Your task to perform on an android device: I would like to start tracking my activities and how many calories I have gained
Image 0: 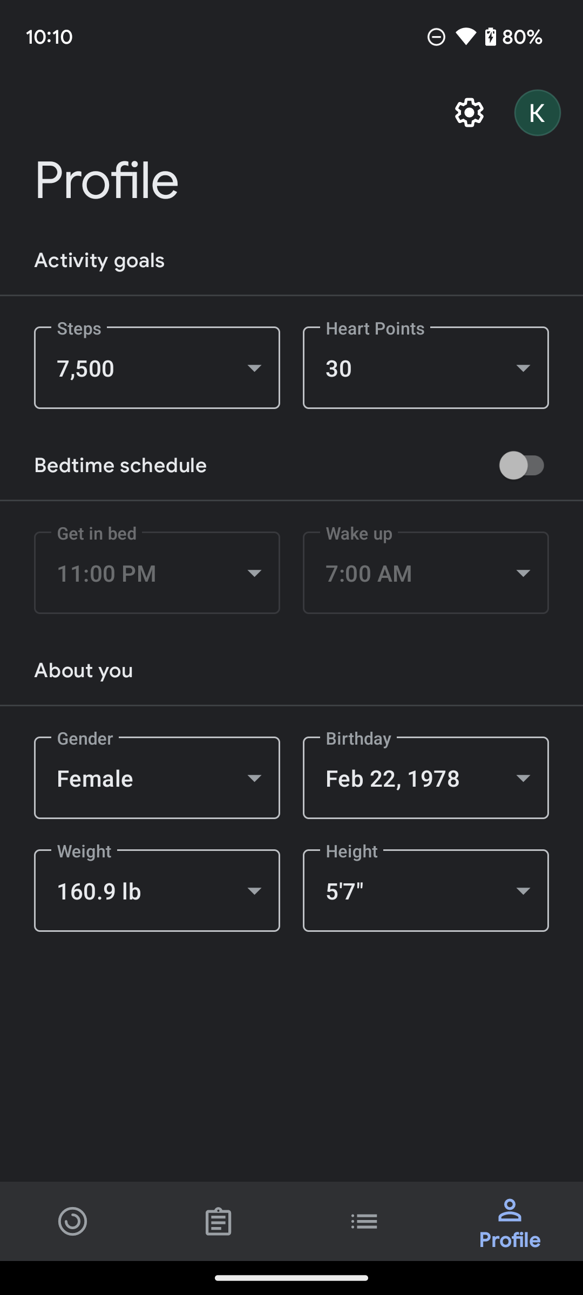
Click on the Home icon at the bottom left of the screen
Step 0: click (73, 1221)
Image 1: 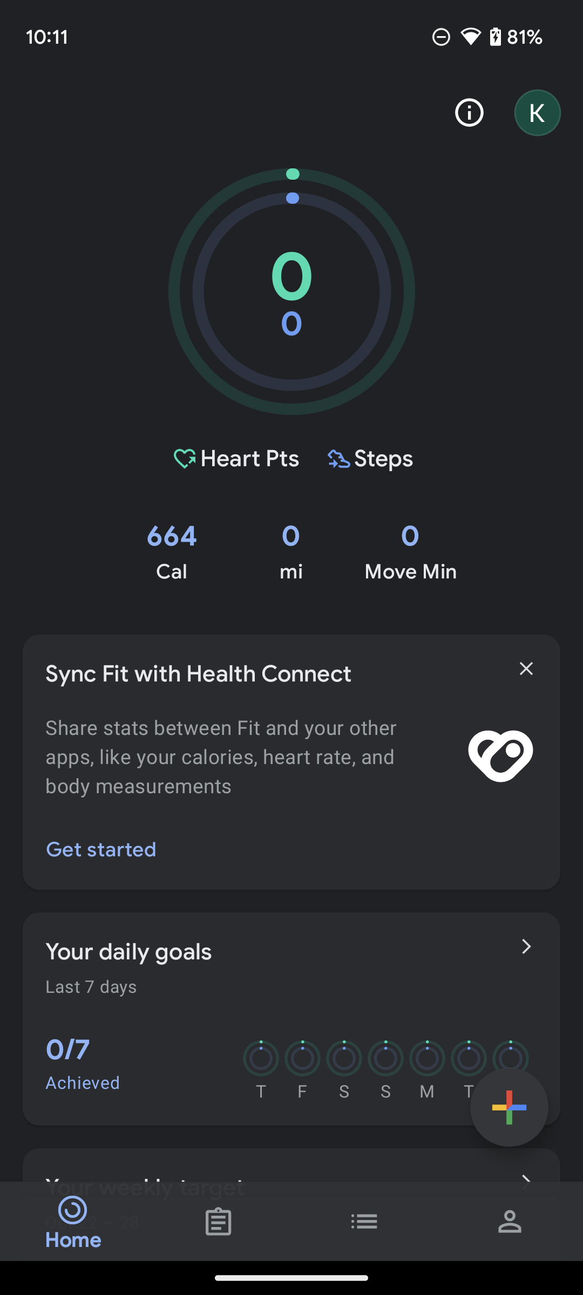
Click on the Plus icon button at the right of the screen
Step 1: click (509, 1107)
Image 2: 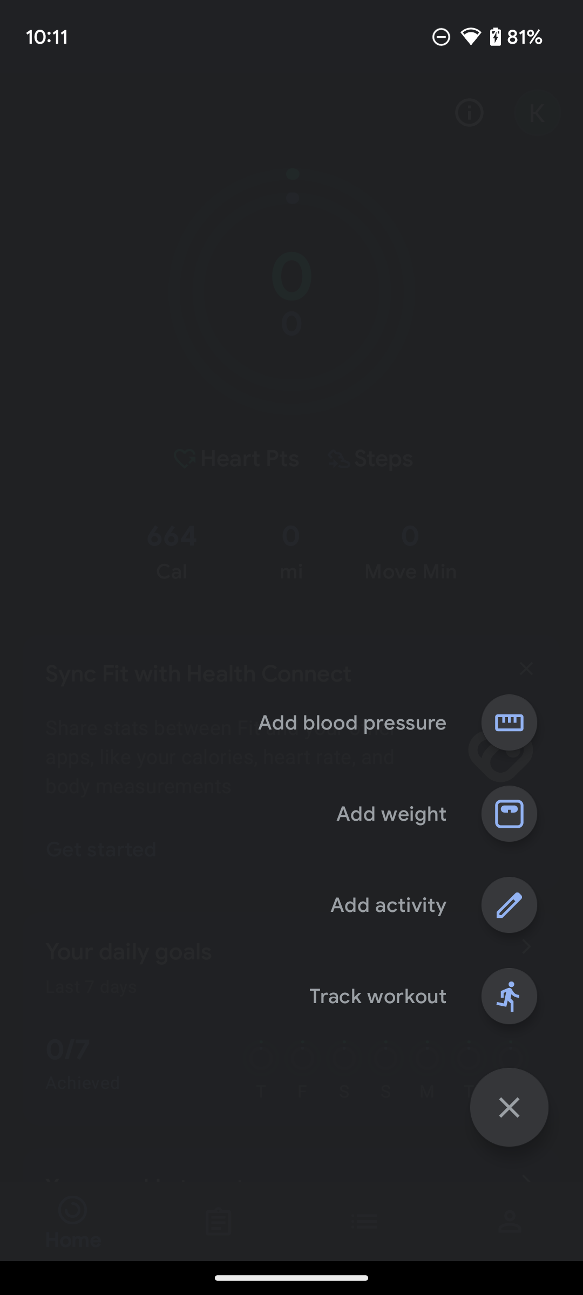
Click on the Track Workout icon option 
Step 2: click (517, 991)
Image 3: 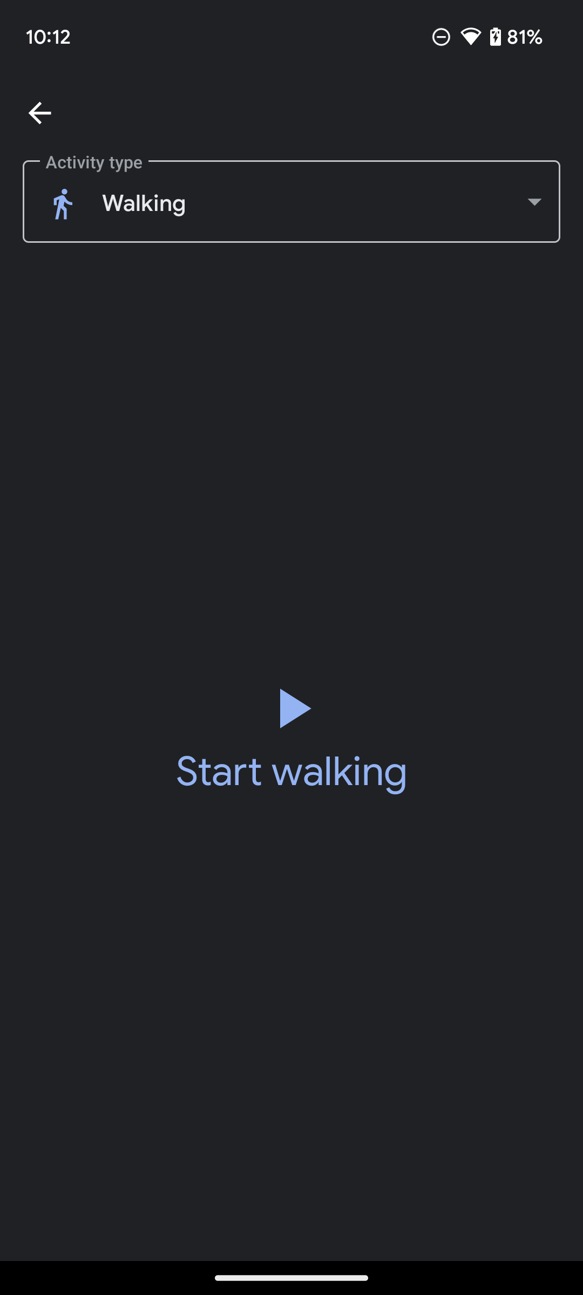
Click on the Start Walking play icon button 
Step 3: click (291, 737)